Your task to perform on an android device: Save Golden Gate Bridge in Google Maps so that I may find it in the future if I wish to visit cycling.
Image 0: 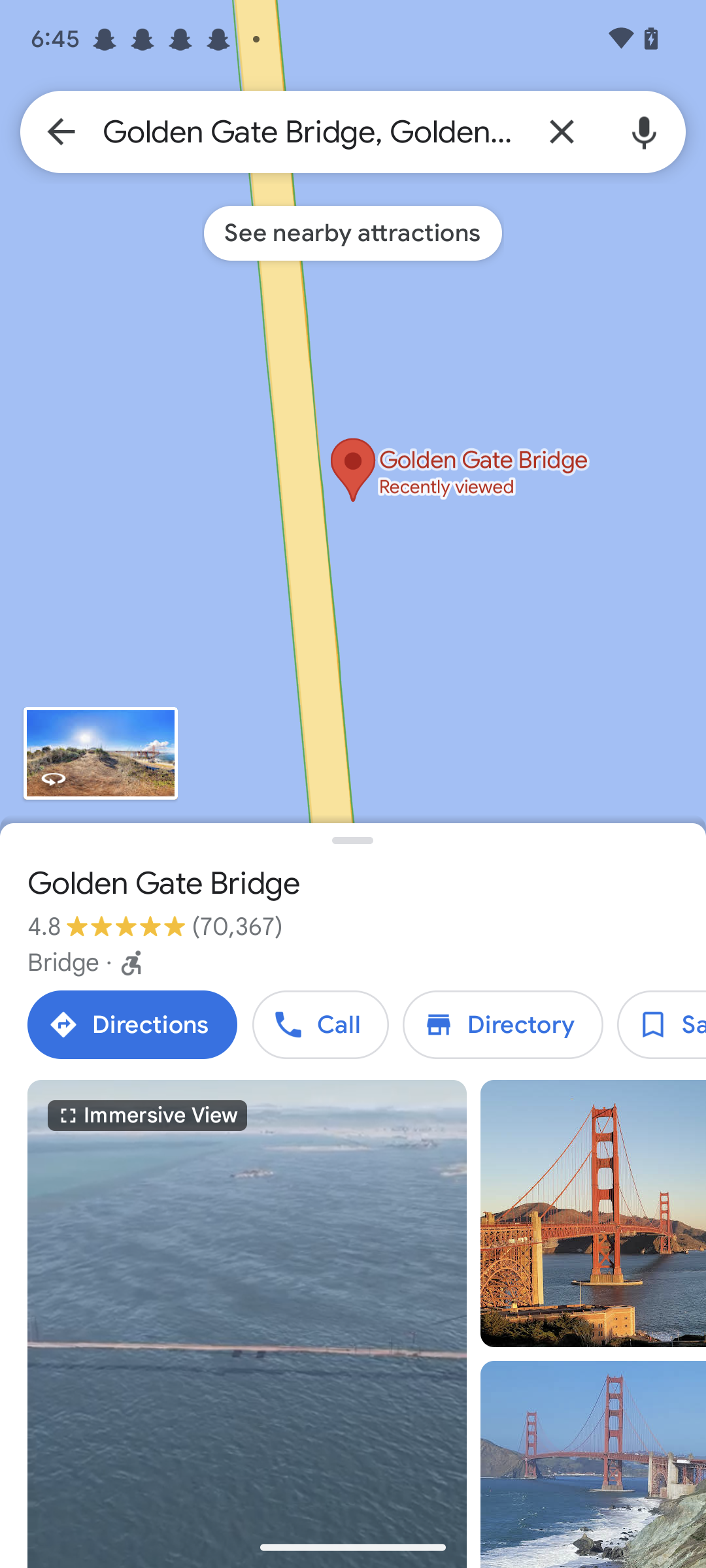
Click on the save option in the middle right side of the screen.
Step 0: click (662, 1024)
Image 1: 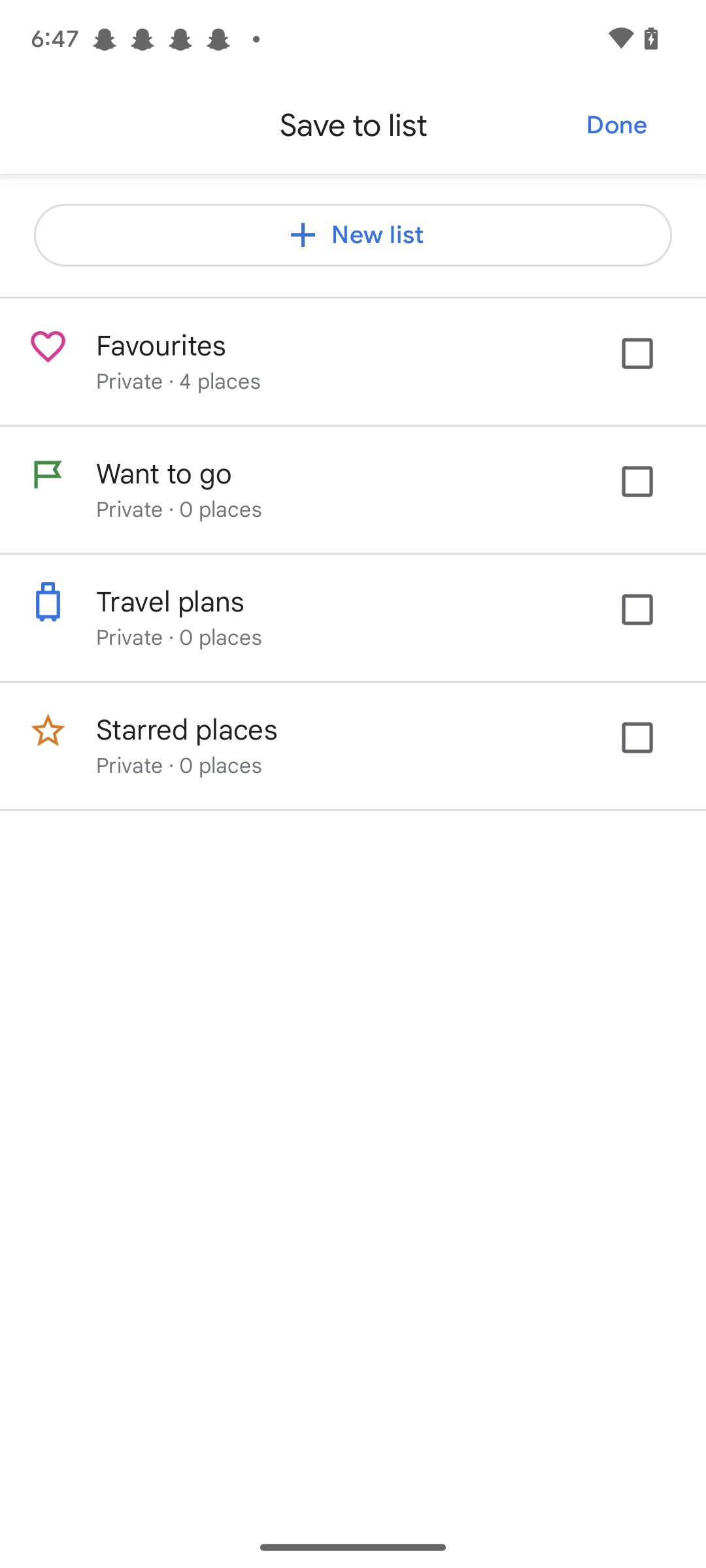
Click on the second checkbox on the right side of the screen.
Step 1: click (650, 495)
Image 2: 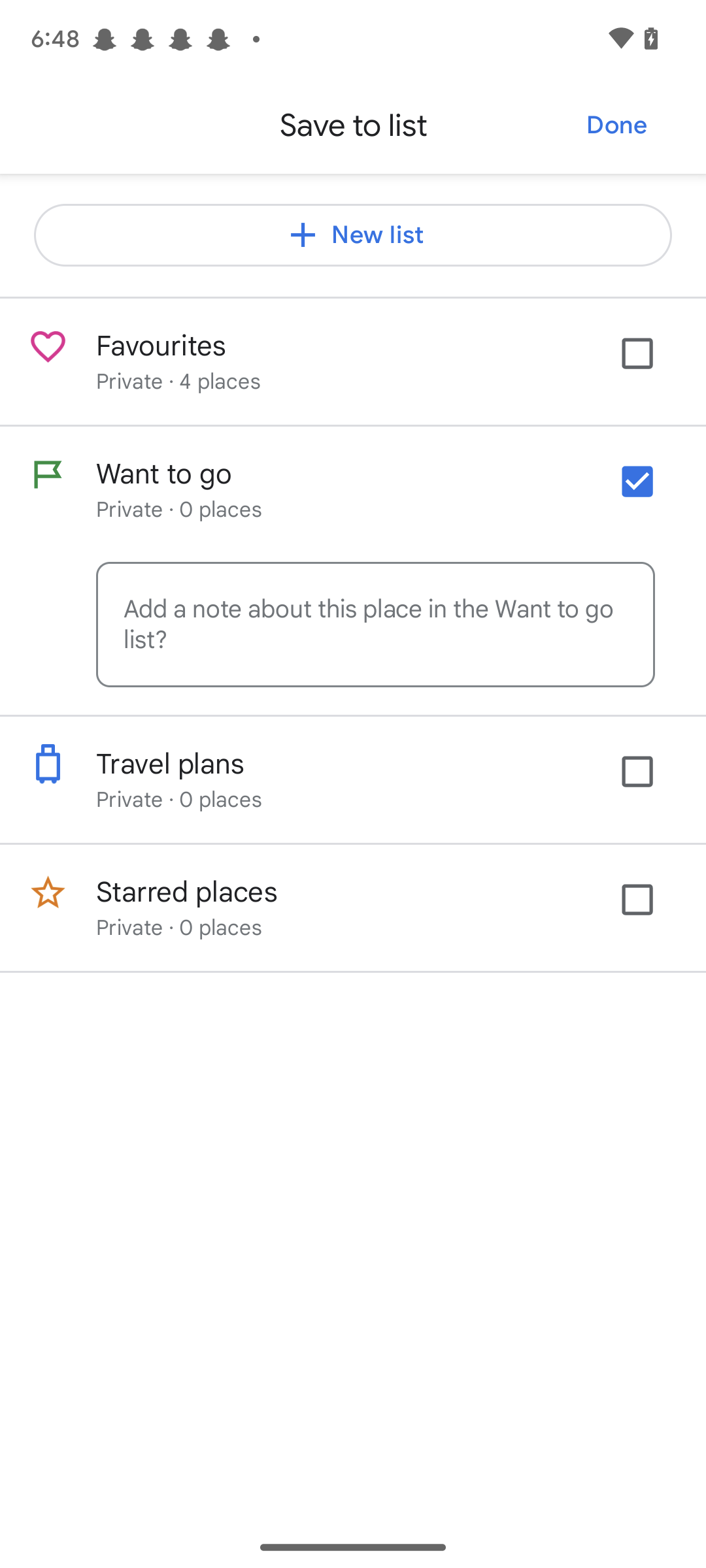
Click on Done at the top right corner of the screen.
Step 2: click (616, 125)